Your task to perform on an android device: I am looking forward to having a used car for myself. Search for a used car in the Carwale app.
Image 0: 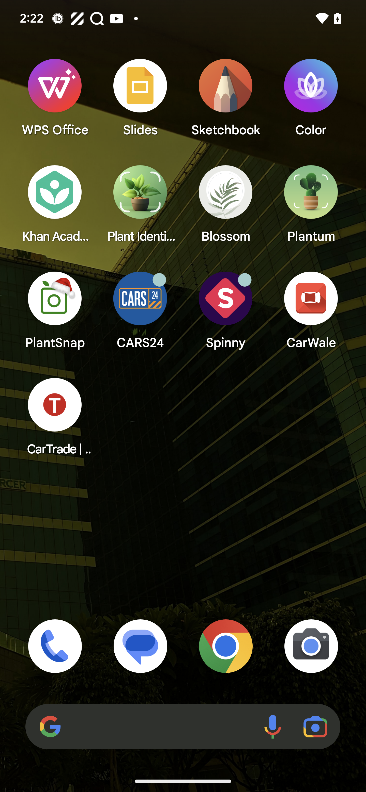
Open Carwale app
Step 0: open app "CarWale"
Image 2: 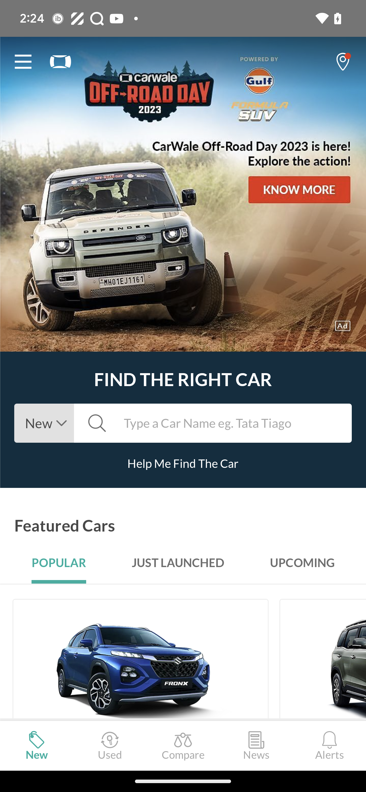
Click on the search bar
Step 2: click (222, 423)
Image 4: 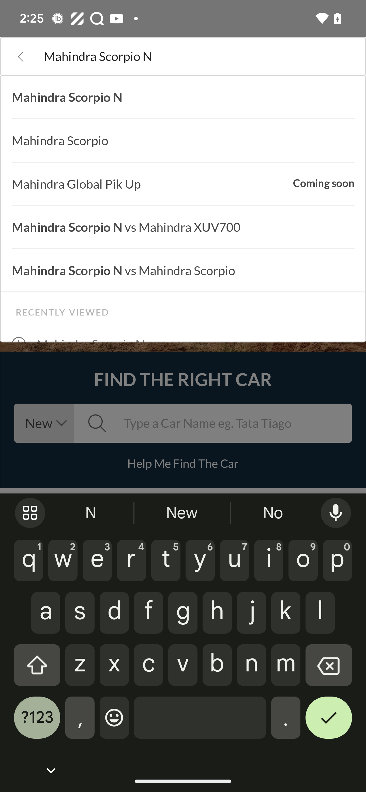
Type Mahindra Scorpio N in the search bar
Step 4: wait